Your task to perform on an android device: I want to save Louis Philippe Sport Slim Fit Shirt for the future. Add the shirt to my wishlist in the Myntra app.
Image 0: 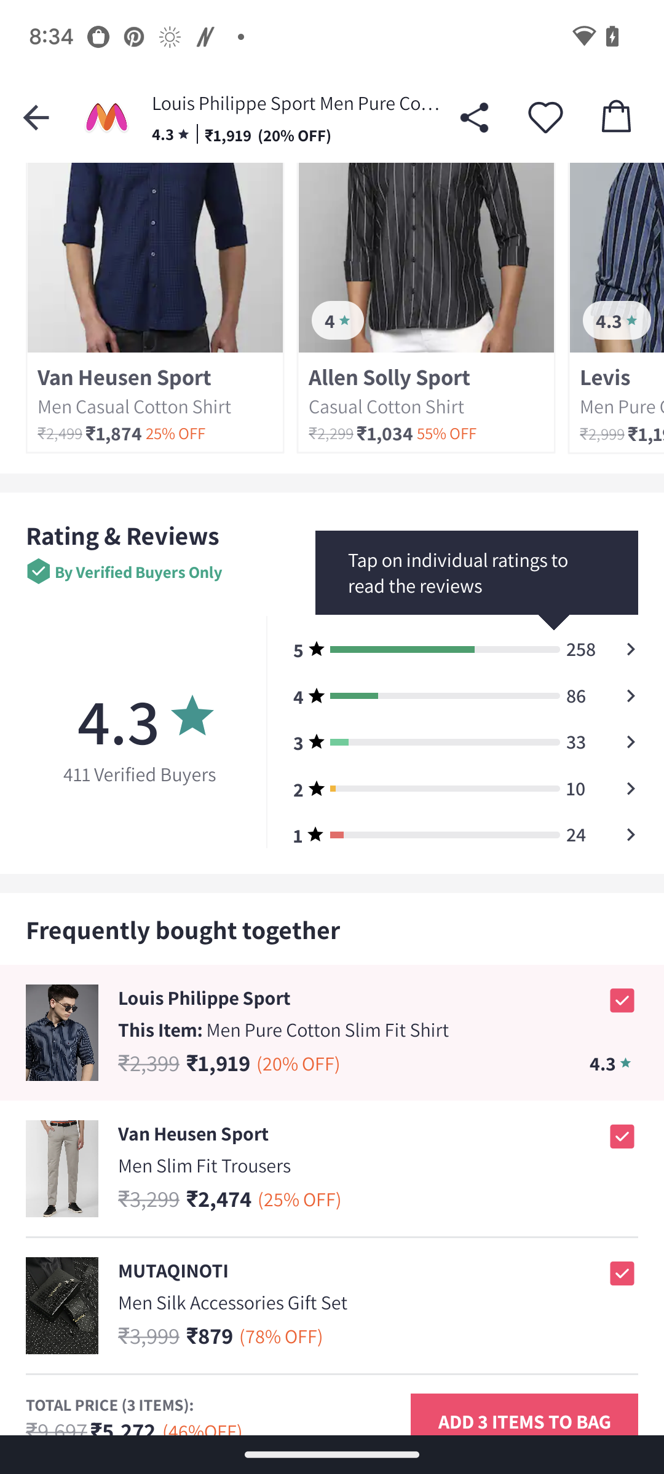
Swipe up to view the product.
Step 0: scroll up
Image 1: 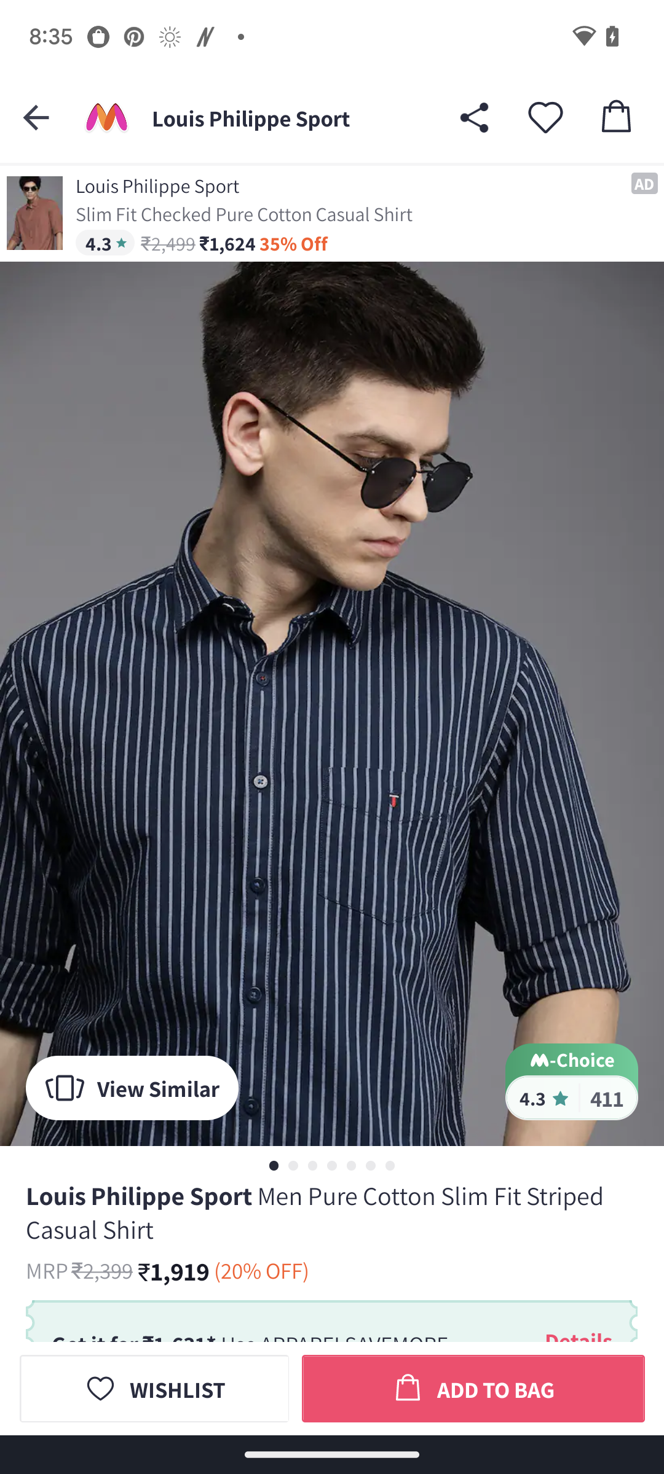
Click on the wishlist button.
Step 1: click (178, 1389)